Your task to perform on an android device: On the Expedia app, search for the hotels in Berlin for my upcoming trip from December 17th to December 21st.
Image 0: 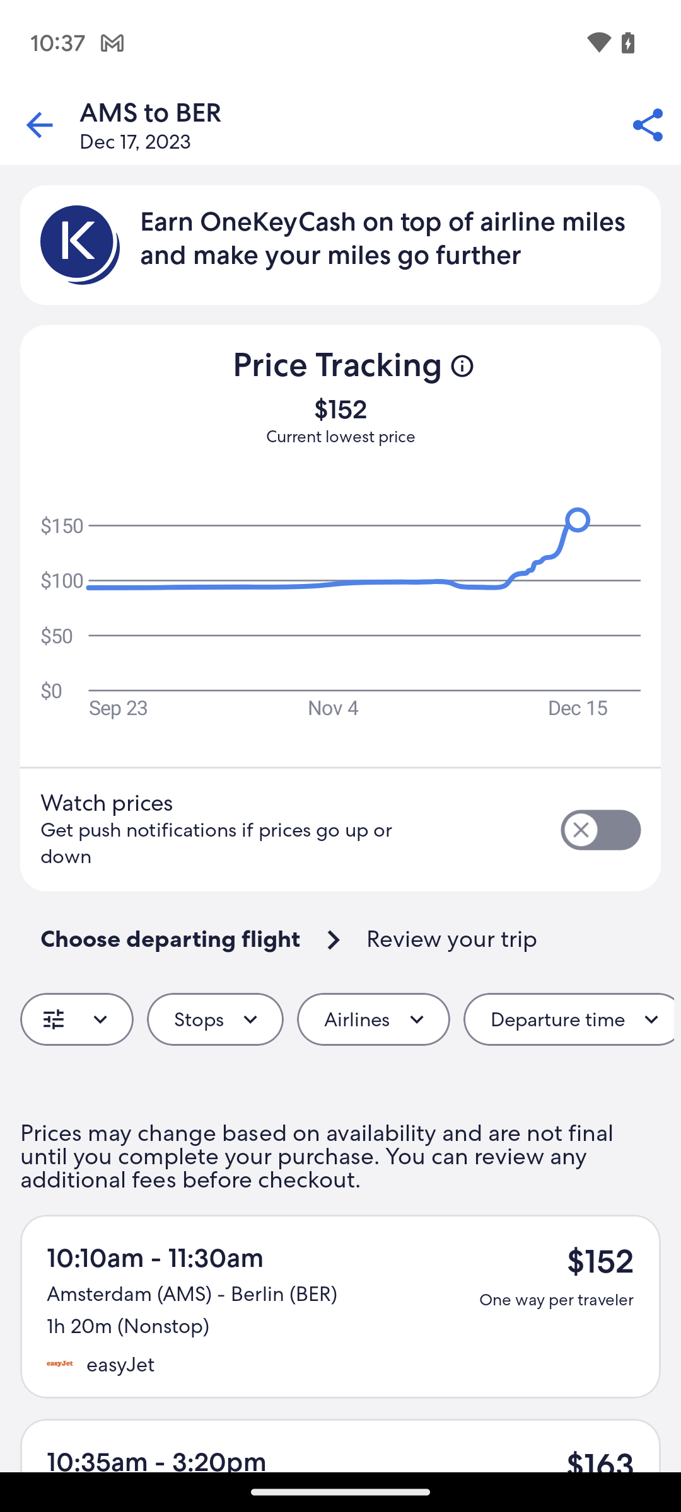
Go back to the home screen of the app.
Step 0: press back button
Image 1: 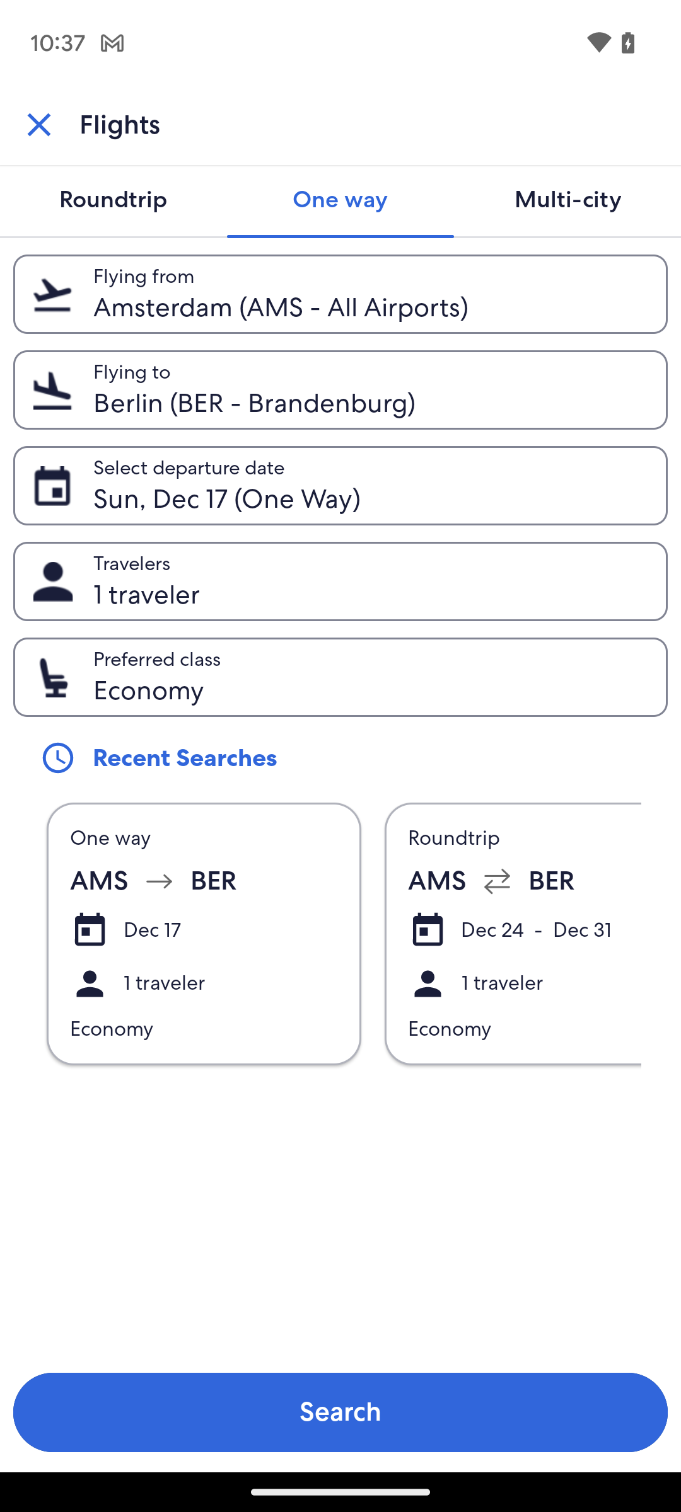
Go back to the home screen of the app.
Step 1: press back button
Image 2: 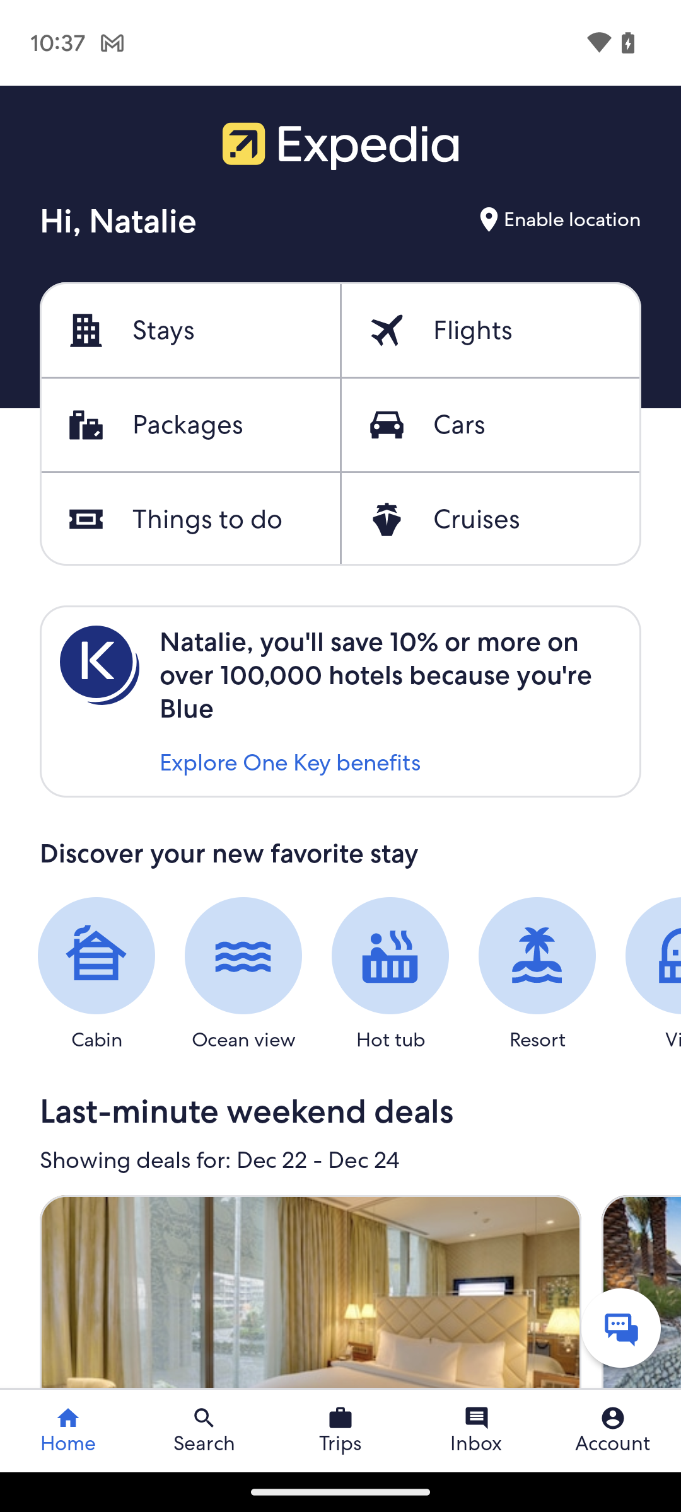
Click on the Stays icon at the top of the screen.
Step 2: click (163, 331)
Image 3: 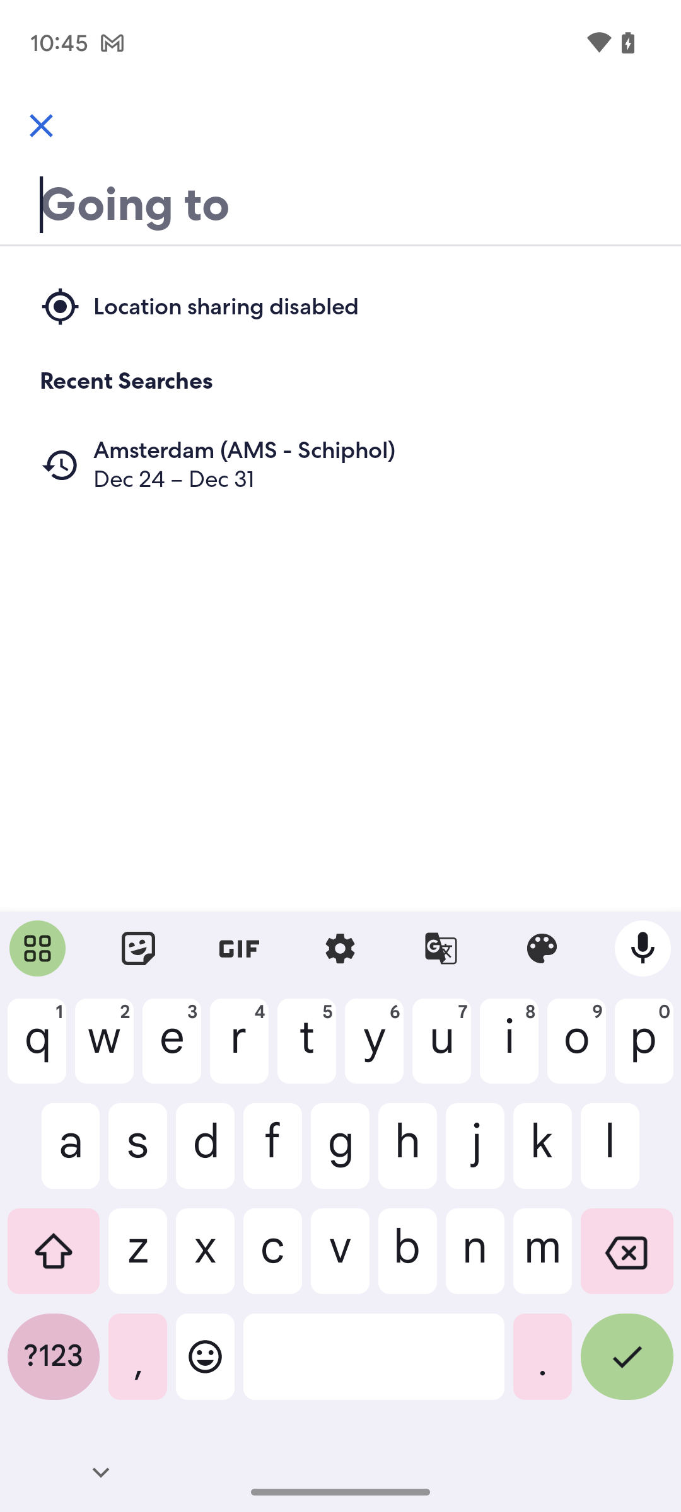
Type in Berlin.
Step 3: type "Berlin"
Image 4: 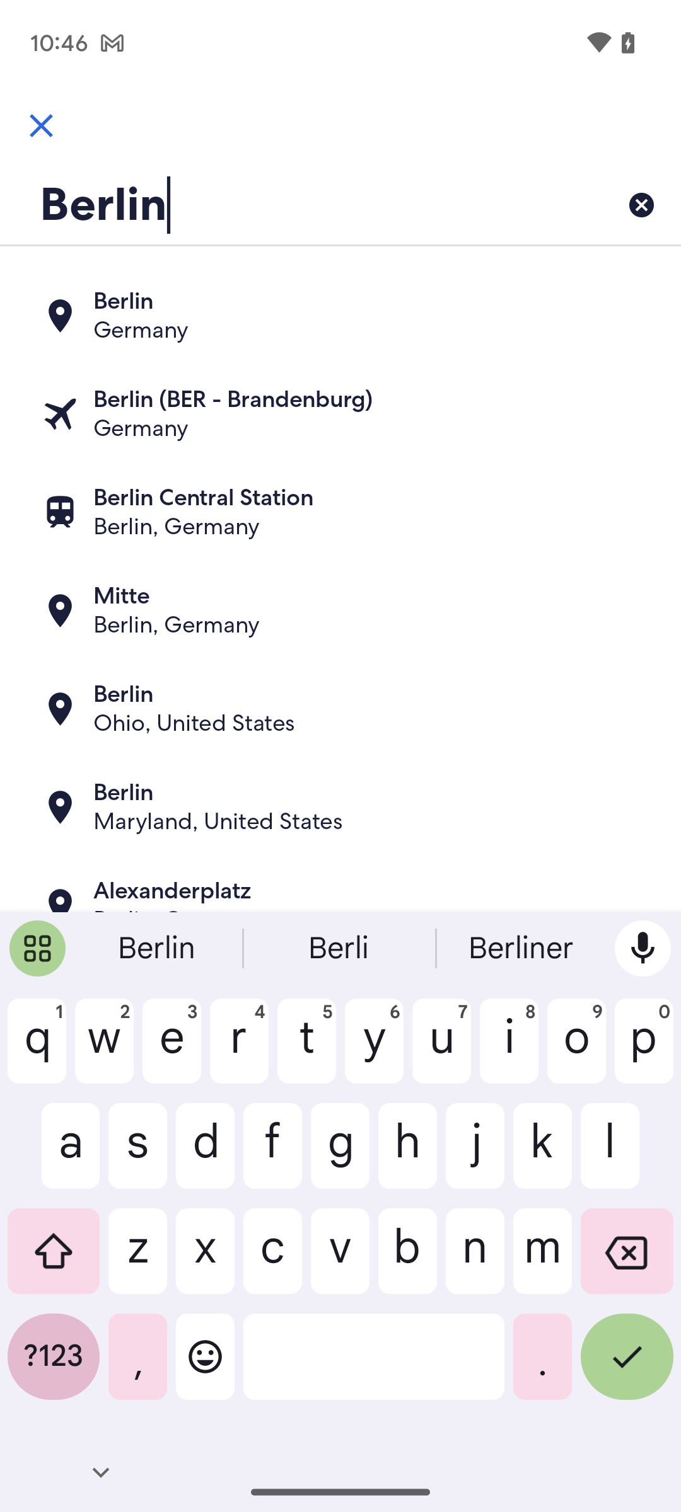
Click on first location.
Step 4: click (340, 315)
Image 5: 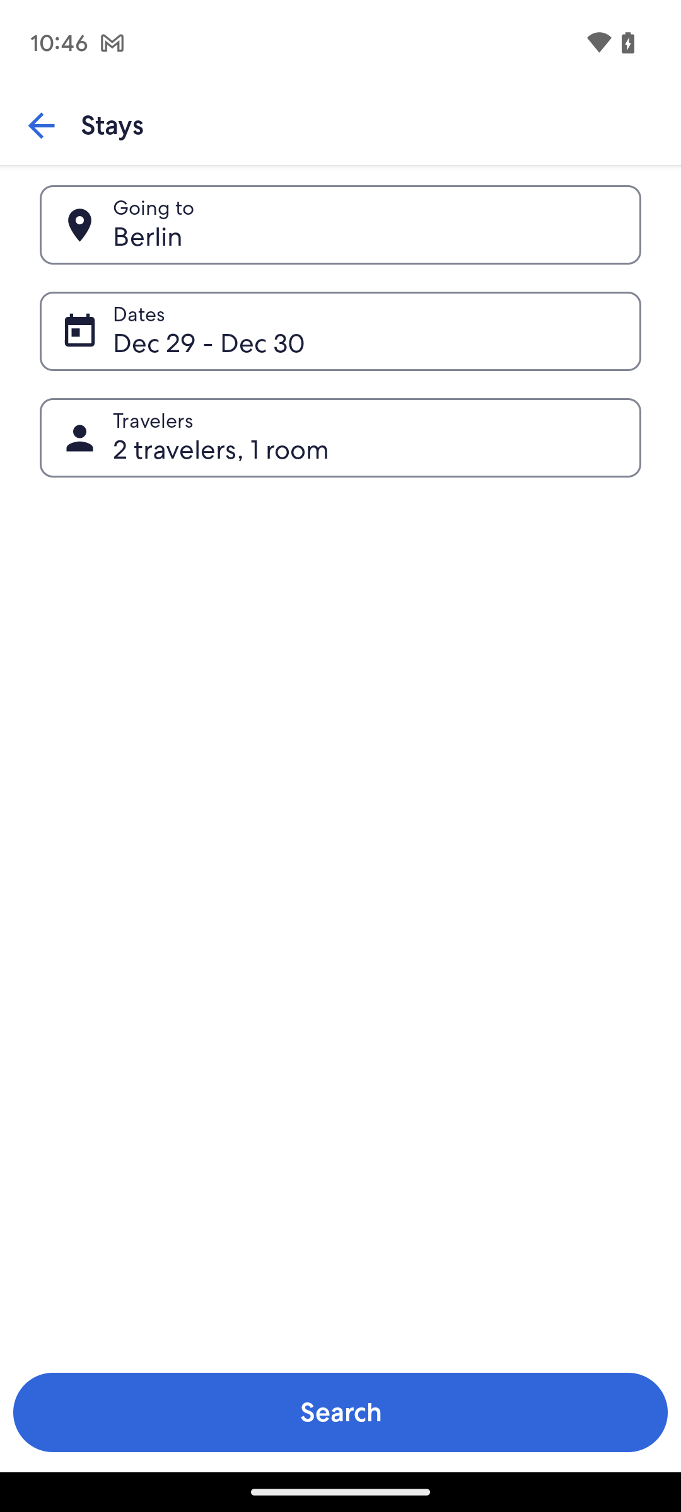
Click on the dates tab.
Step 5: click (340, 331)
Image 6: 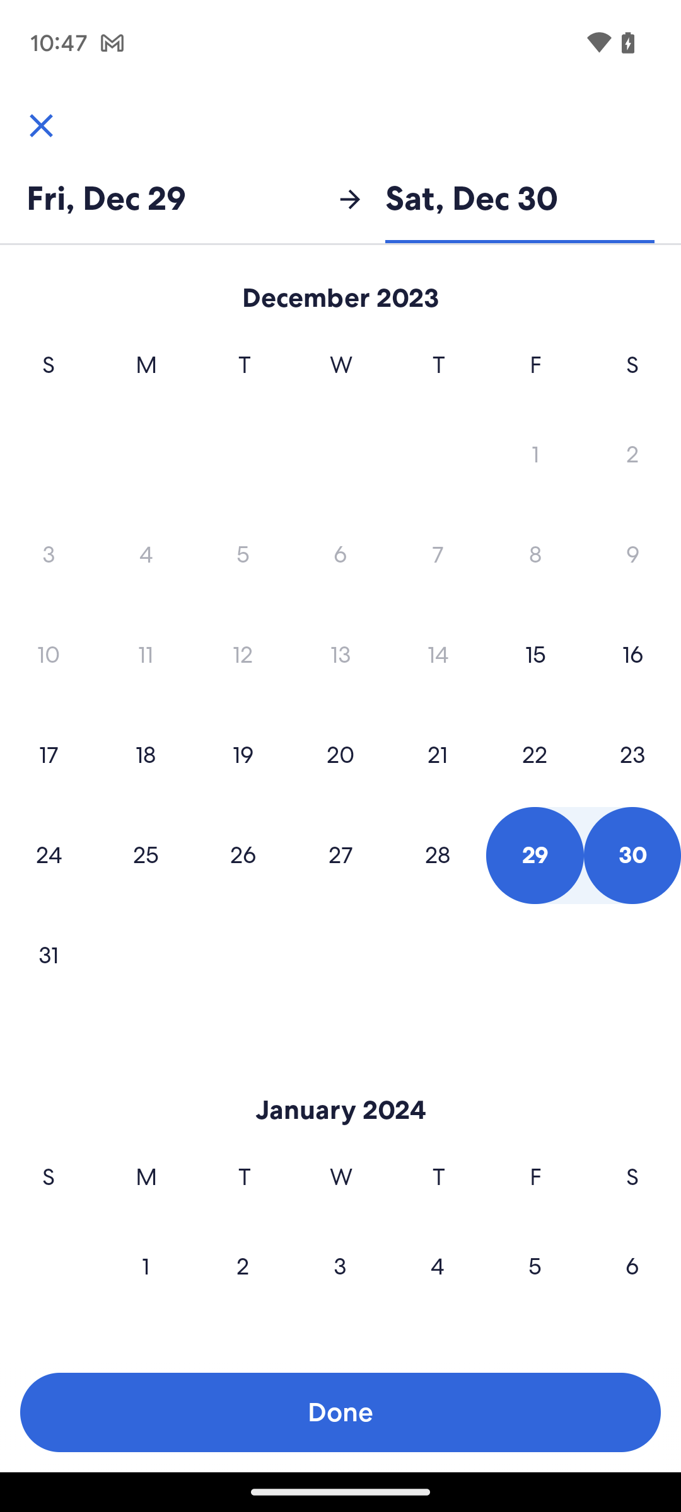
Select the dates from December 17th to December 21st.
Step 6: click (49, 755)
Image 7: 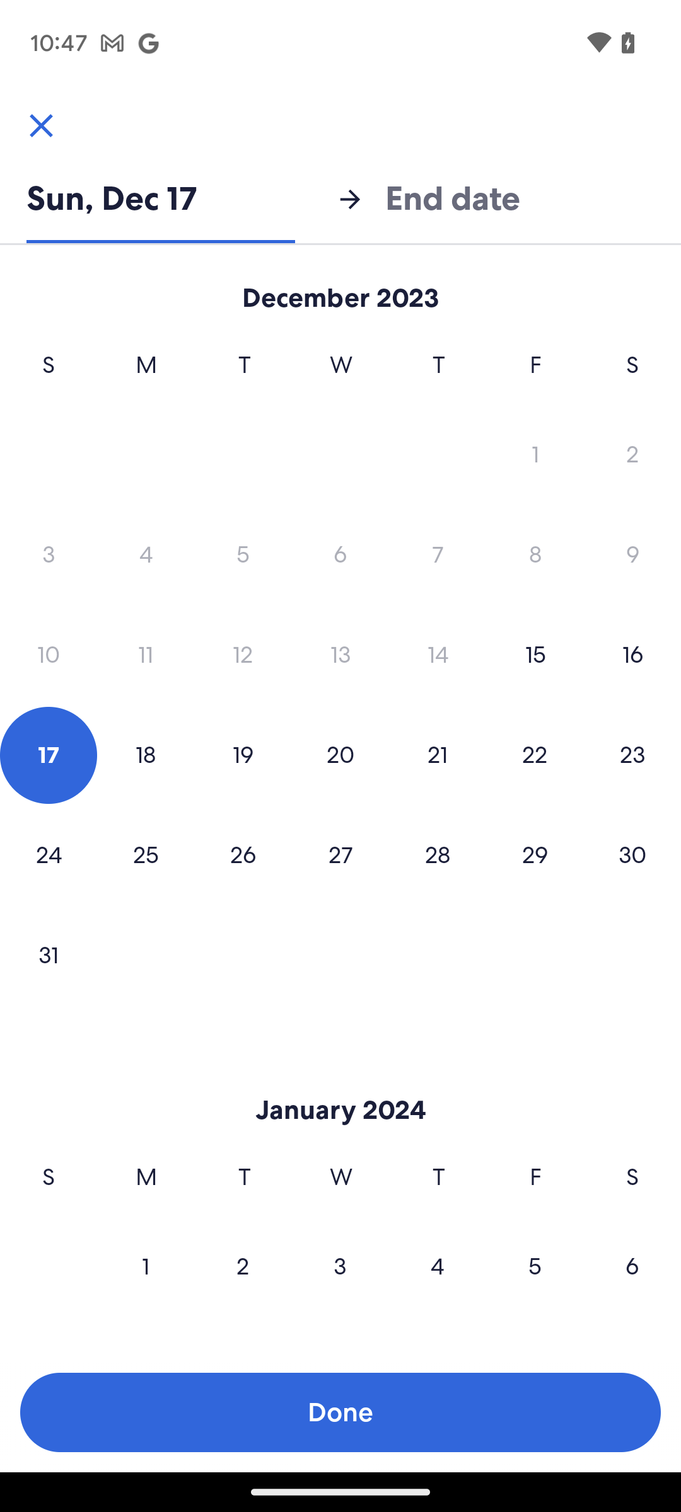
Select the dates from December 17th to December 21st.
Step 7: click (437, 755)
Image 8: 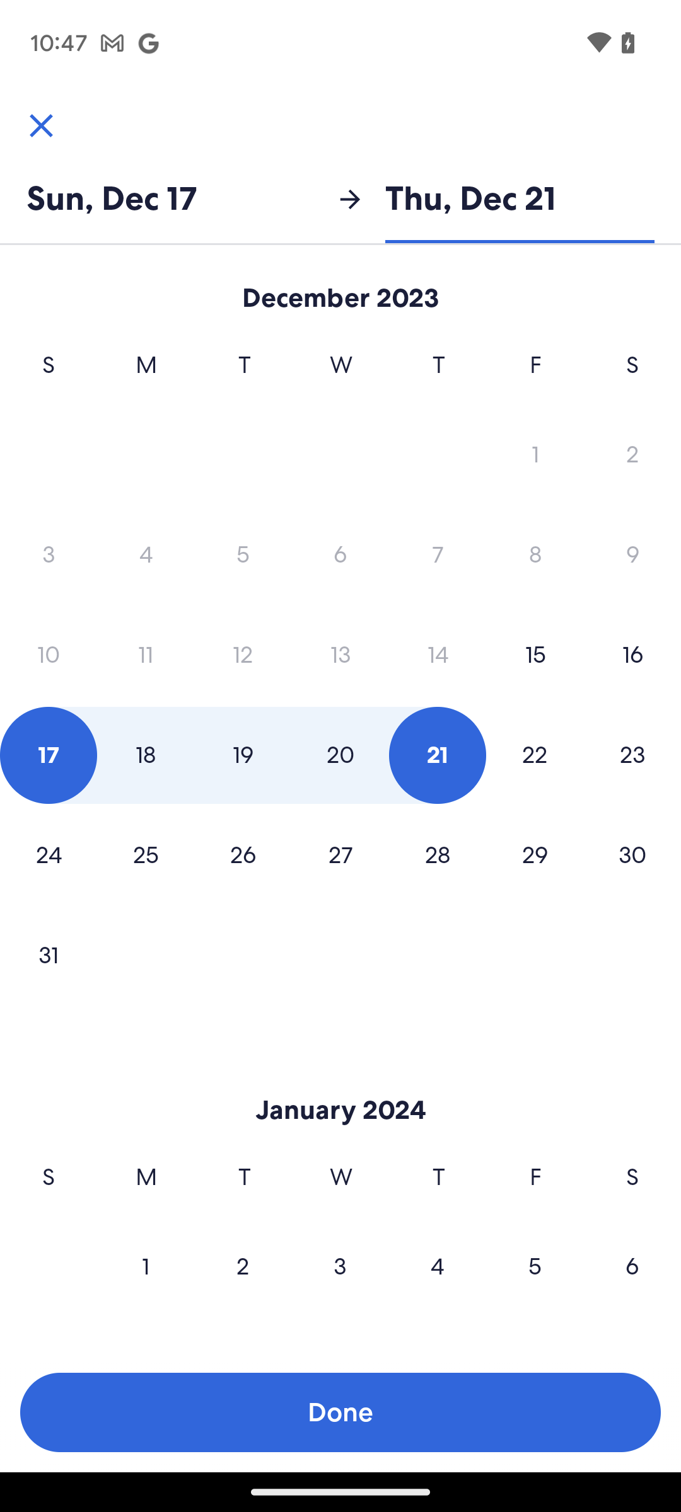
Click on the Done at the bottom of the screen.
Step 8: click (340, 1412)
Image 9: 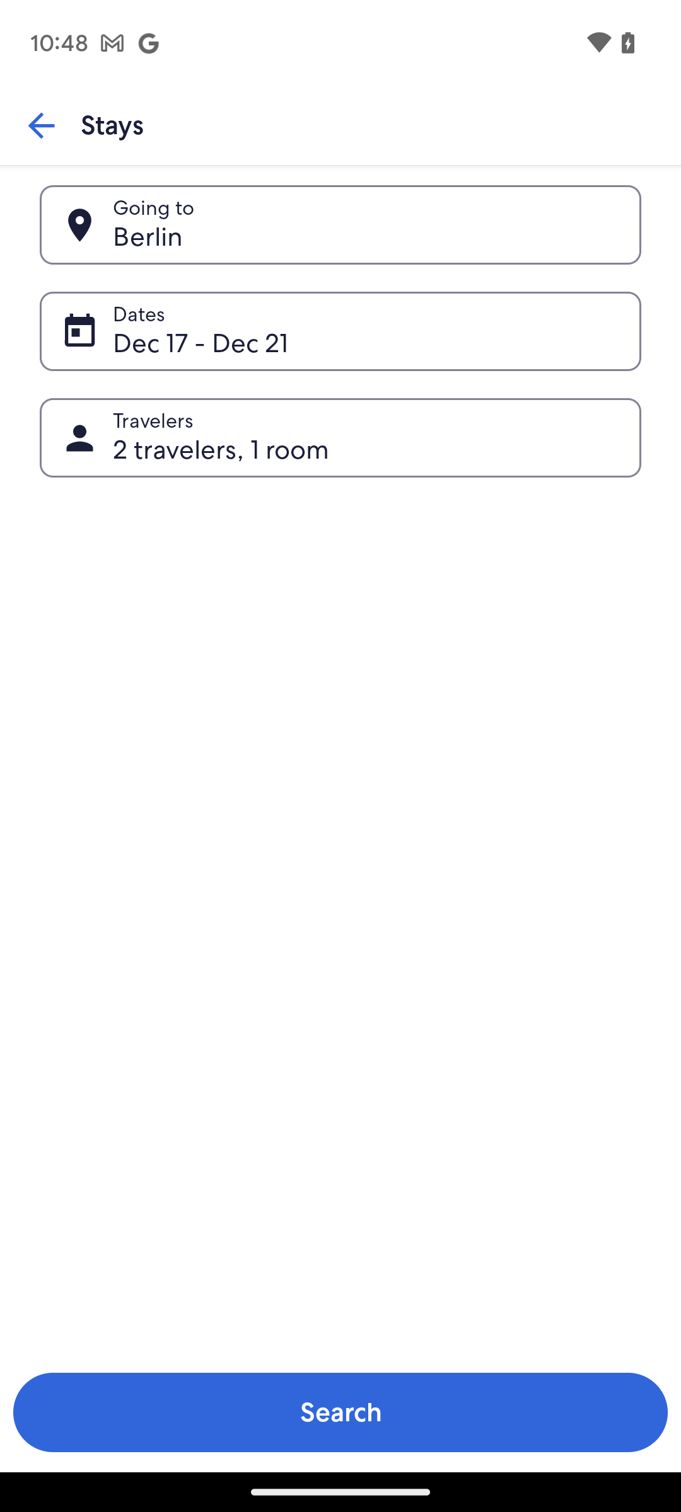
Click on the Search at the bottom of the screen.
Step 9: click (340, 1412)
Image 10: 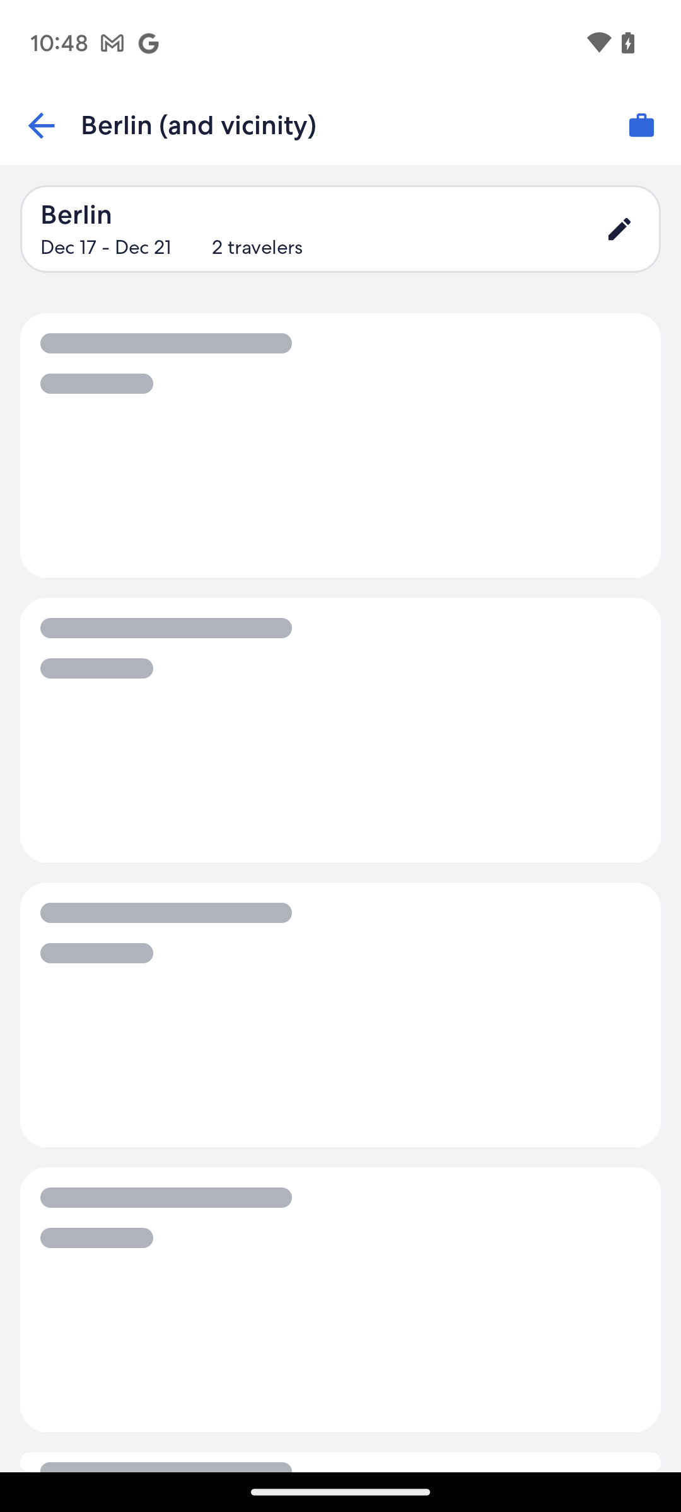
Click on the Search at the bottom of the screen.
Step 10: wait